Your task to perform on an android device: Open adidas app & shop for OZ under Collections
Image 0: 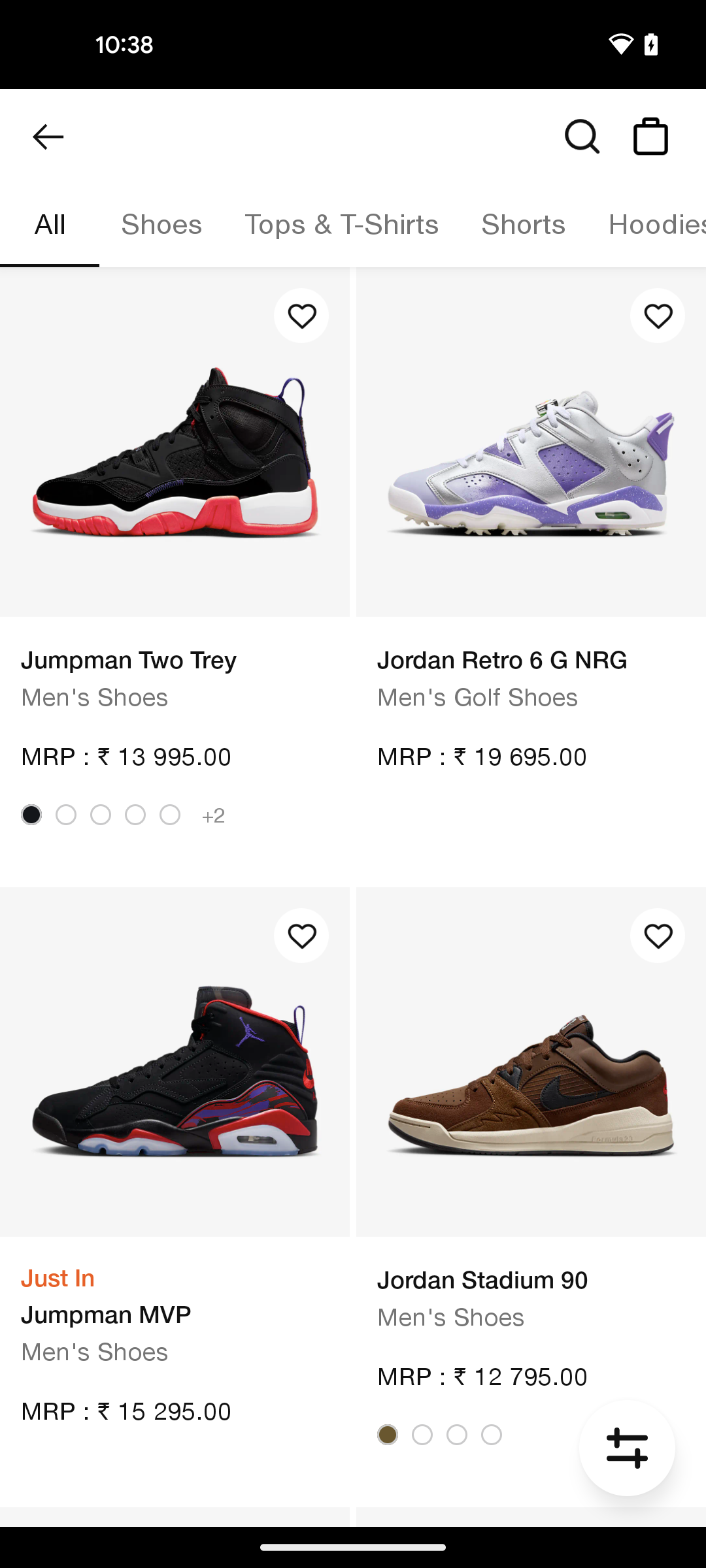
open adidas app
Step 0: open app "adidas"
Image 1: 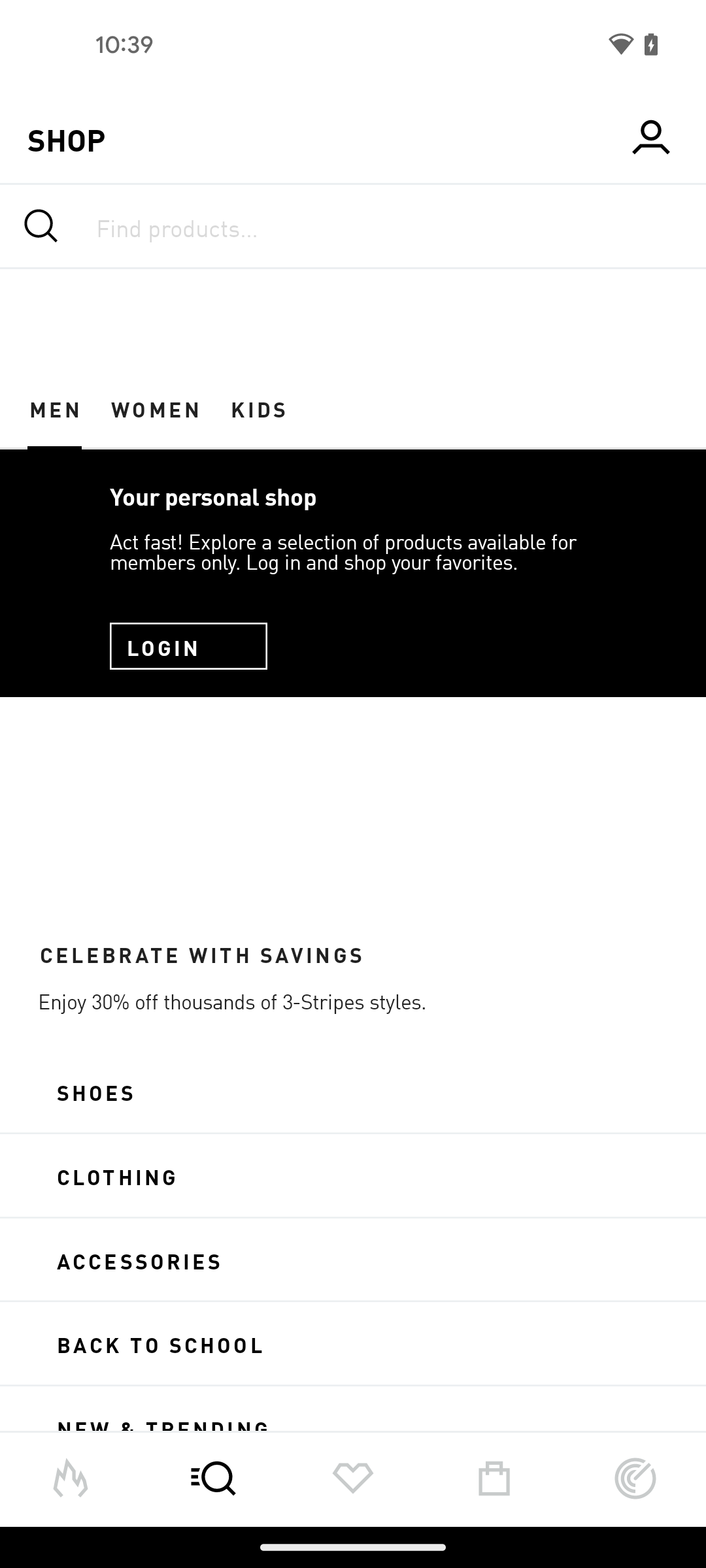
scroll down
Step 1: scroll down
Image 2: 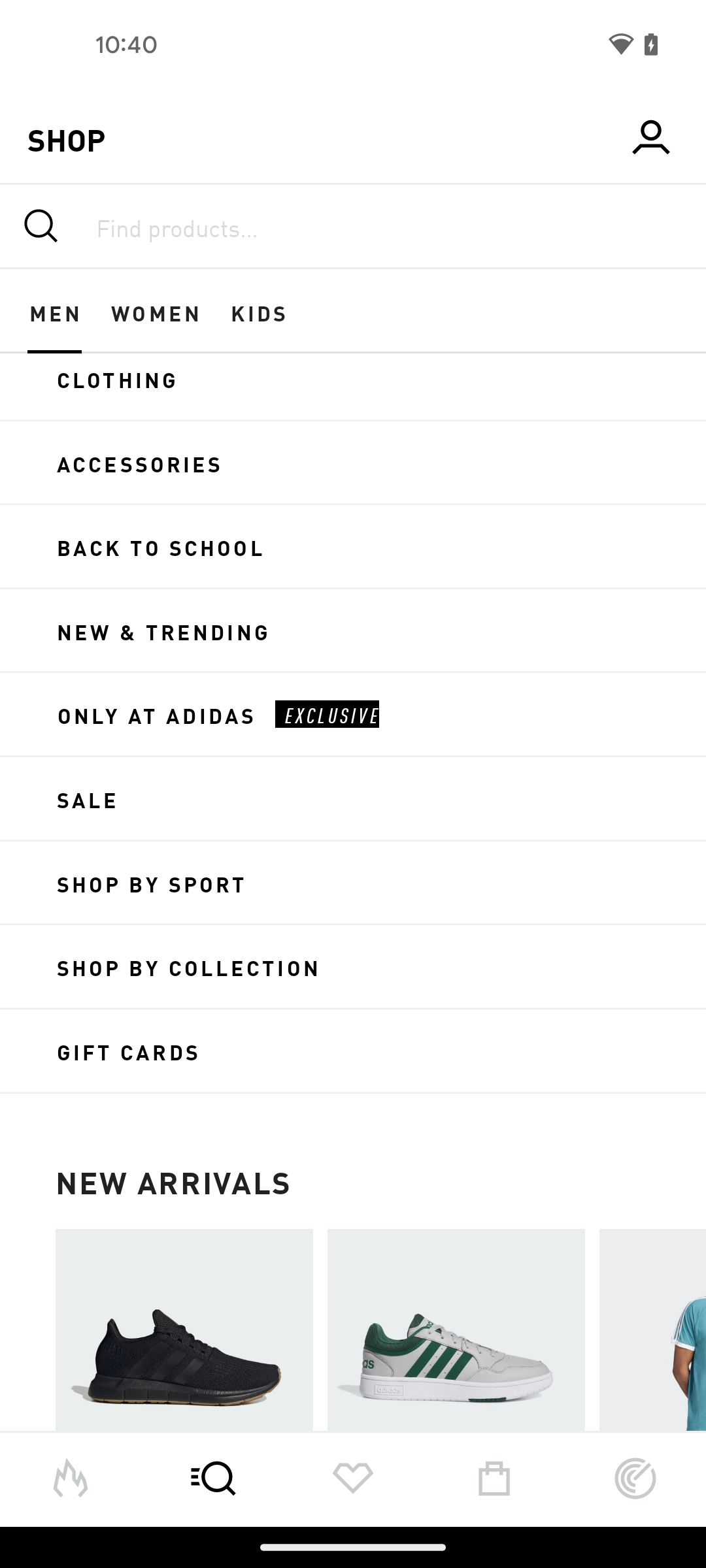
click on Shop by Collection
Step 2: click (188, 966)
Image 3: 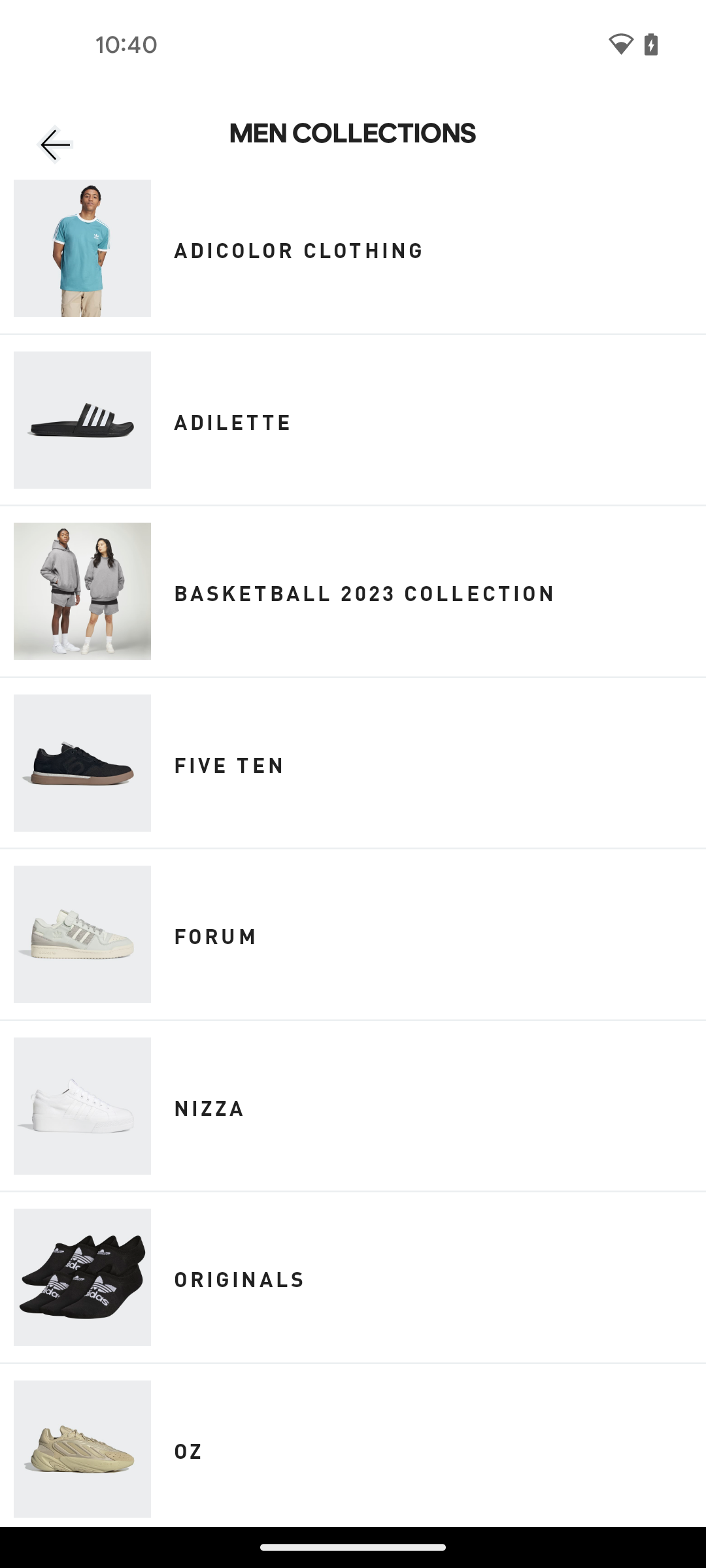
click on OZ 
Step 3: click (203, 1448)